Your task to perform on an android device: On the Omio app, search for the train from Amsterdam Centraal station to Rotterdam Centraal station.
Image 0: 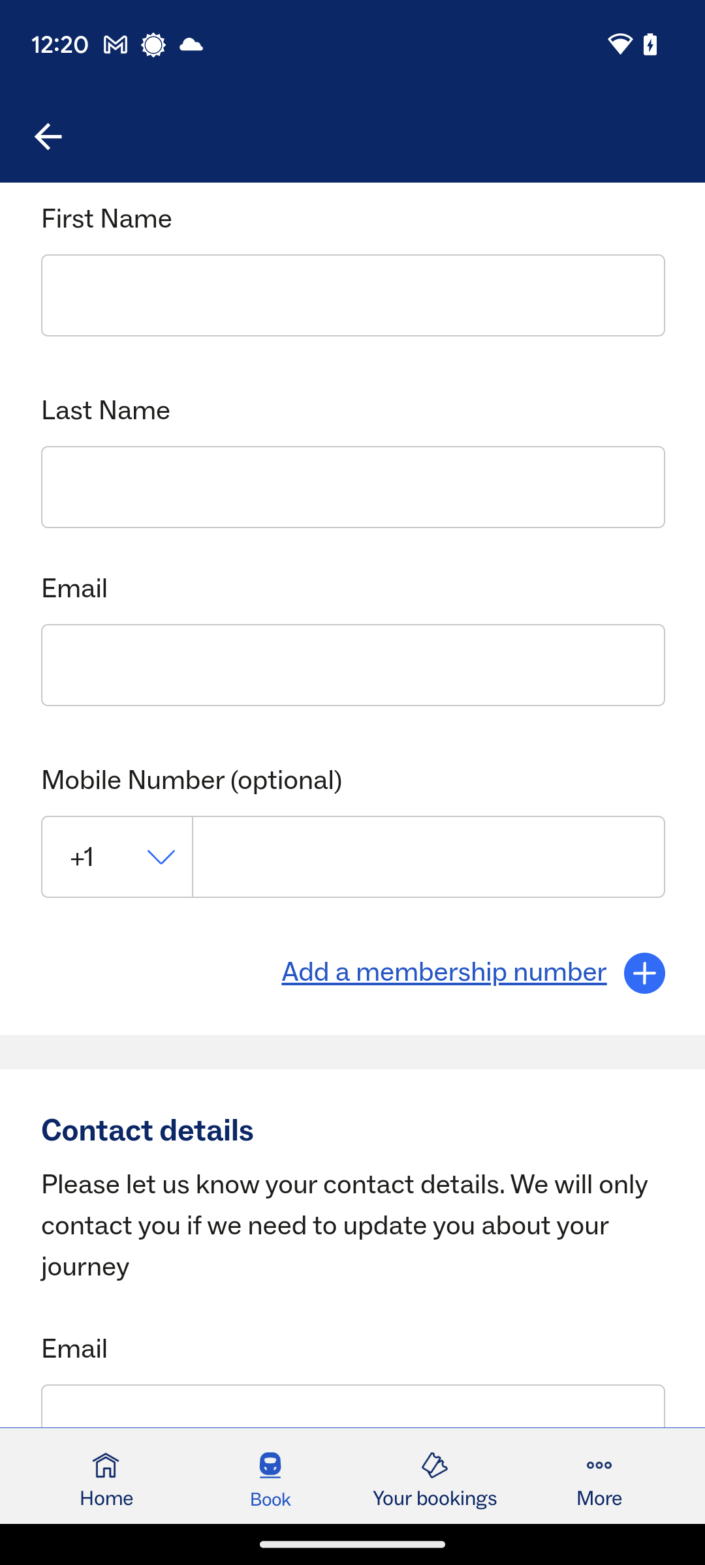
Open the Omio app.
Step 0: open app "Omio"
Image 1: 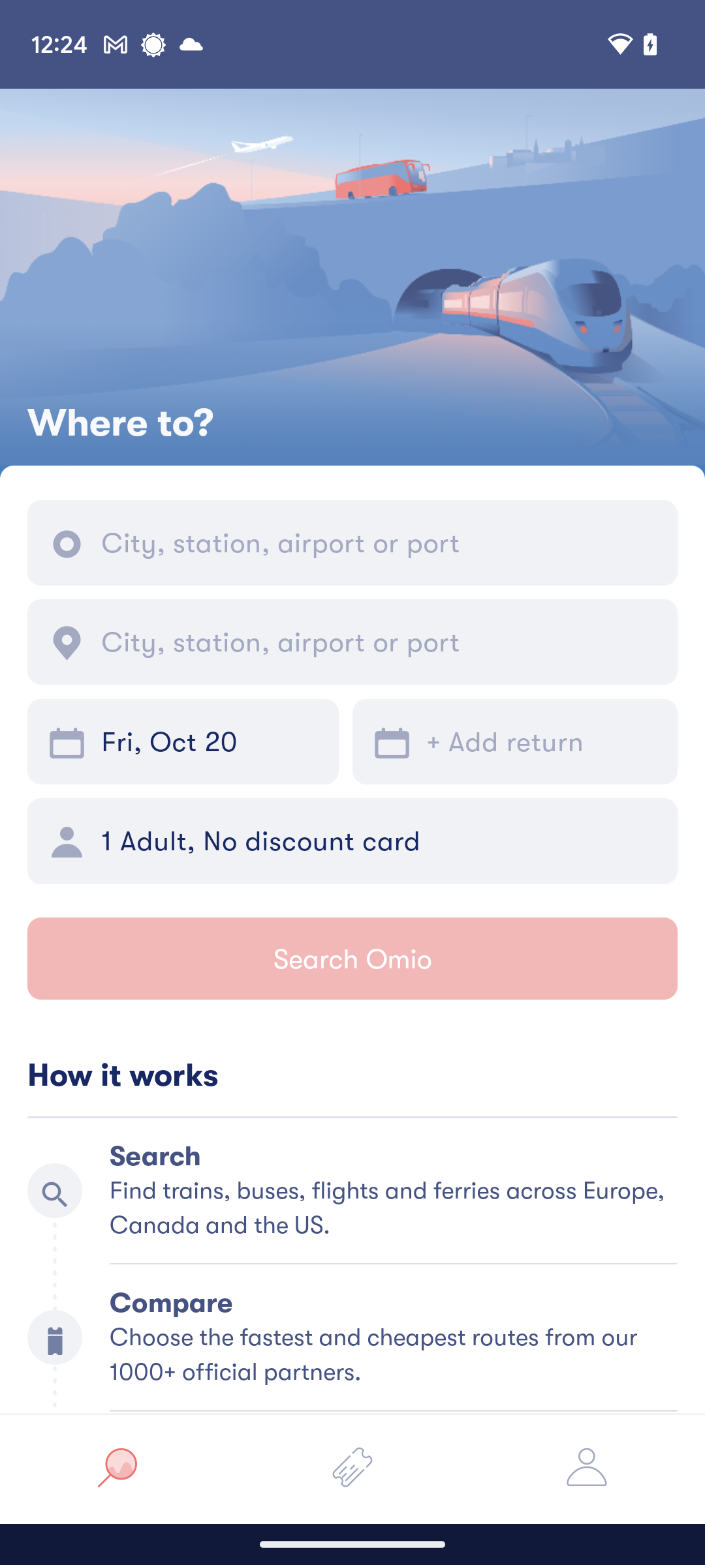
Click on the first city search bar.
Step 1: click (379, 543)
Image 2: 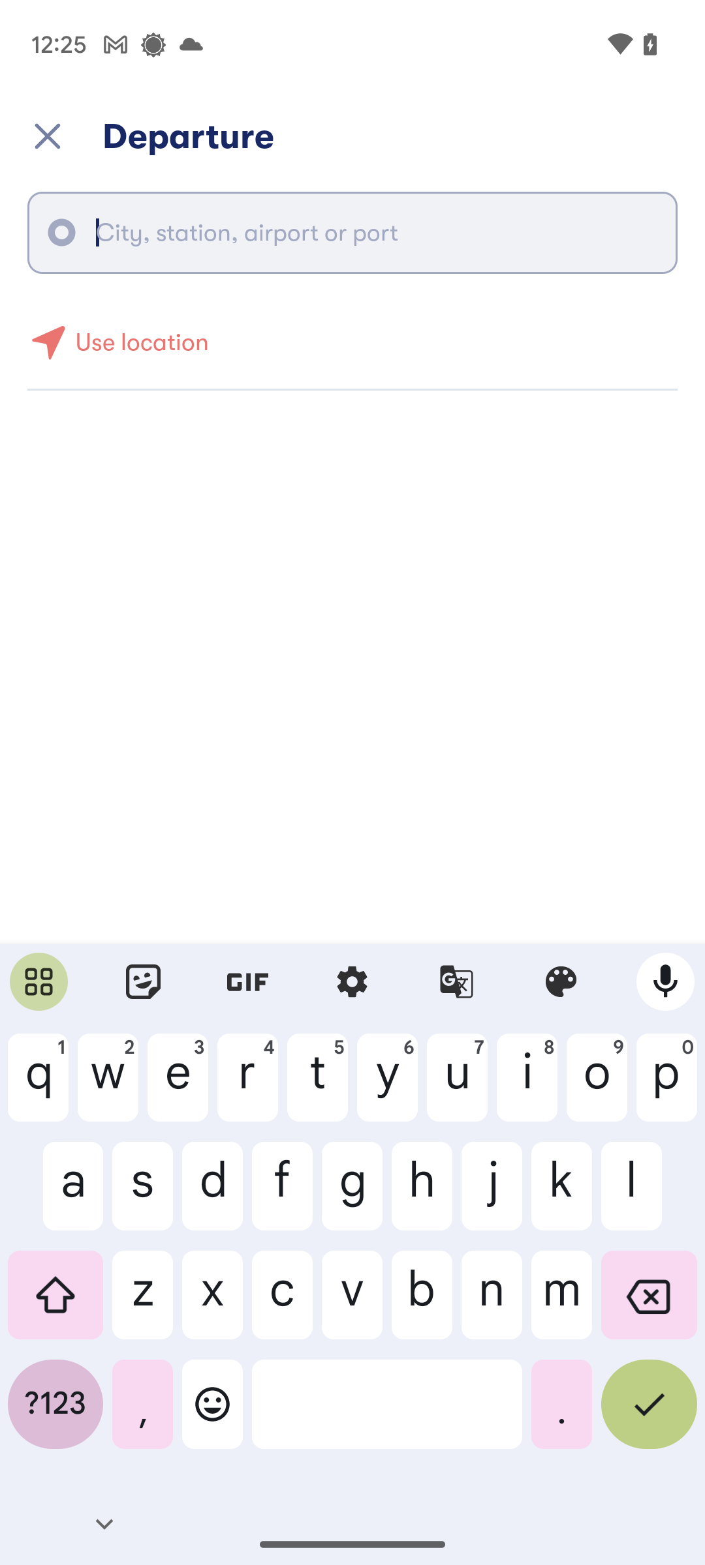
Type in Amsterdam Centraal.
Step 2: type "Amsterdam Centraal"
Image 3: 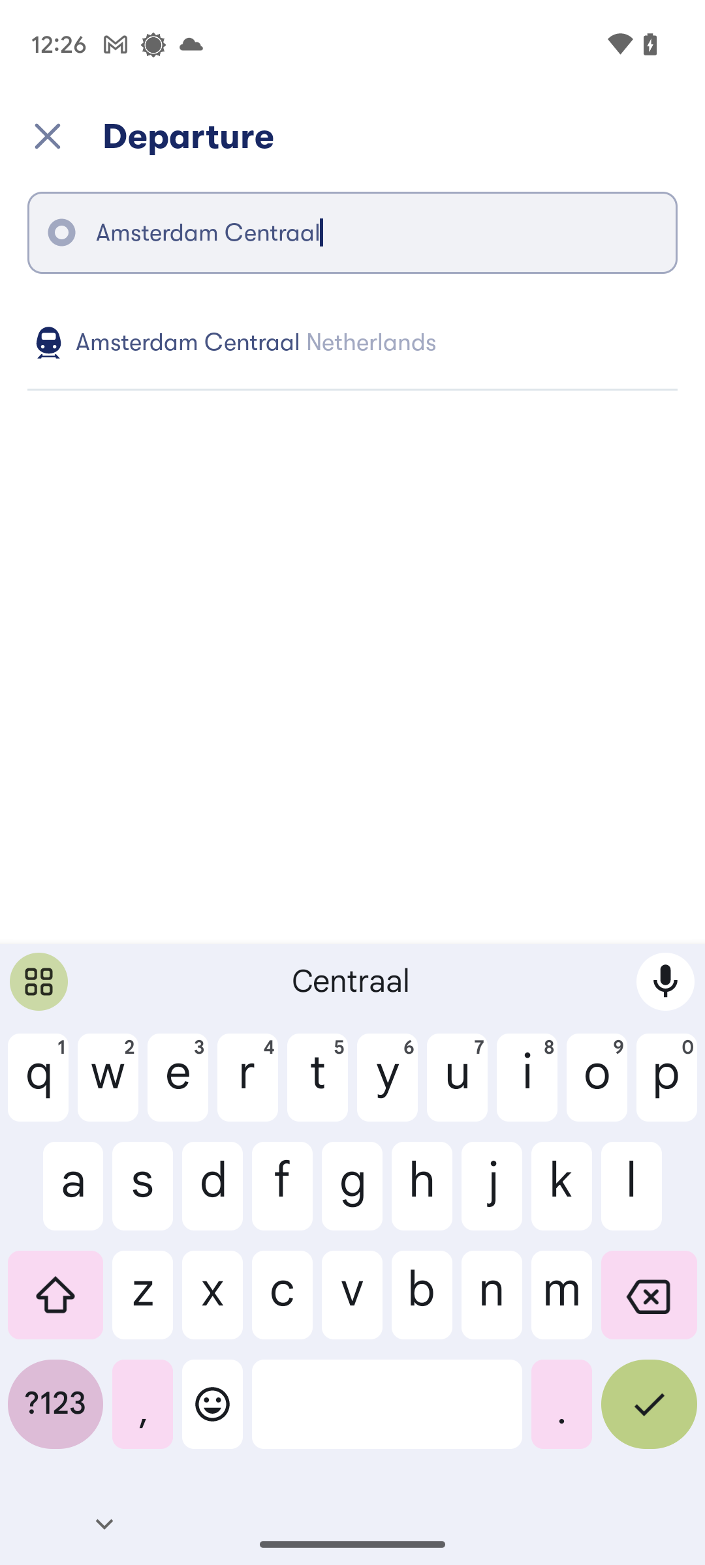
Click on first search result.
Step 3: click (373, 342)
Image 4: 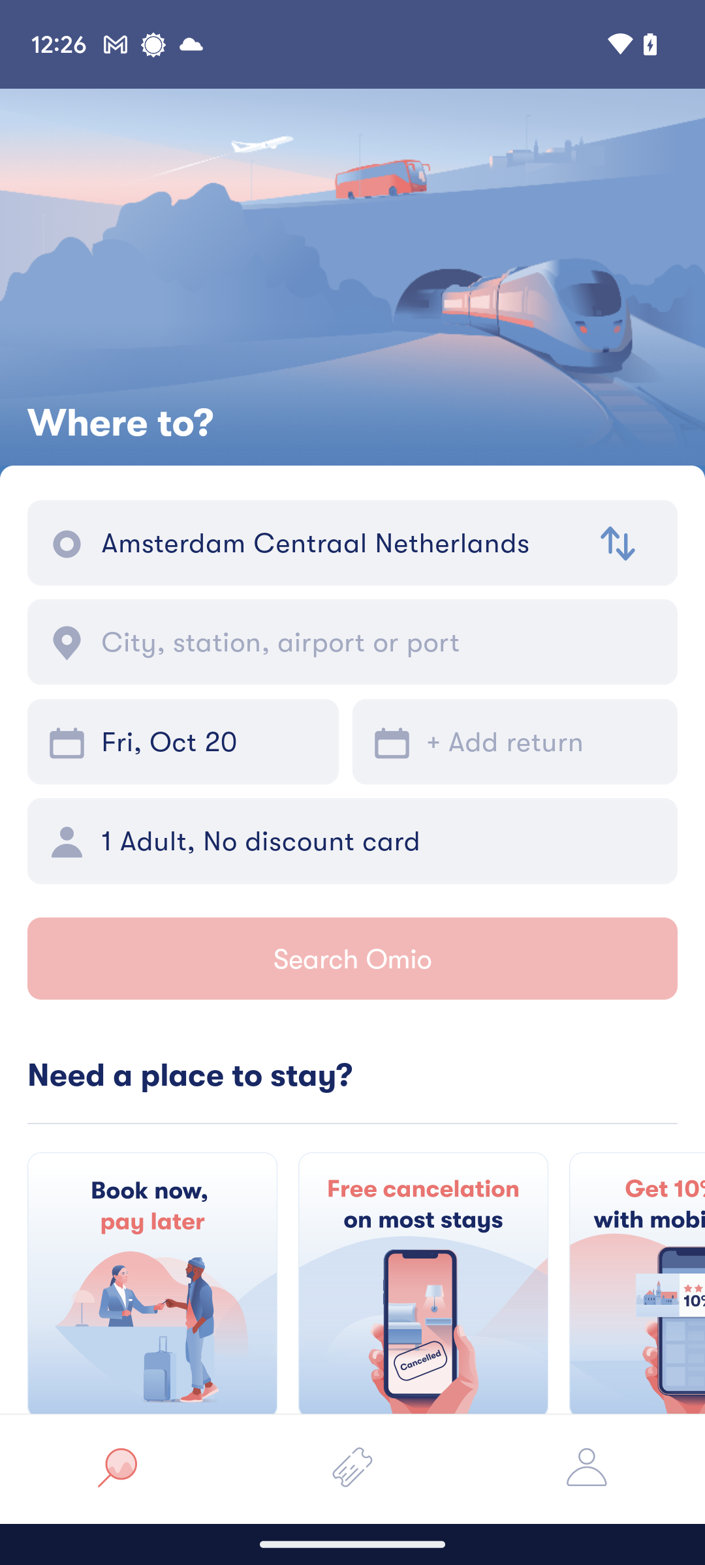
Click on the destination city search bar.
Step 4: click (379, 642)
Image 5: 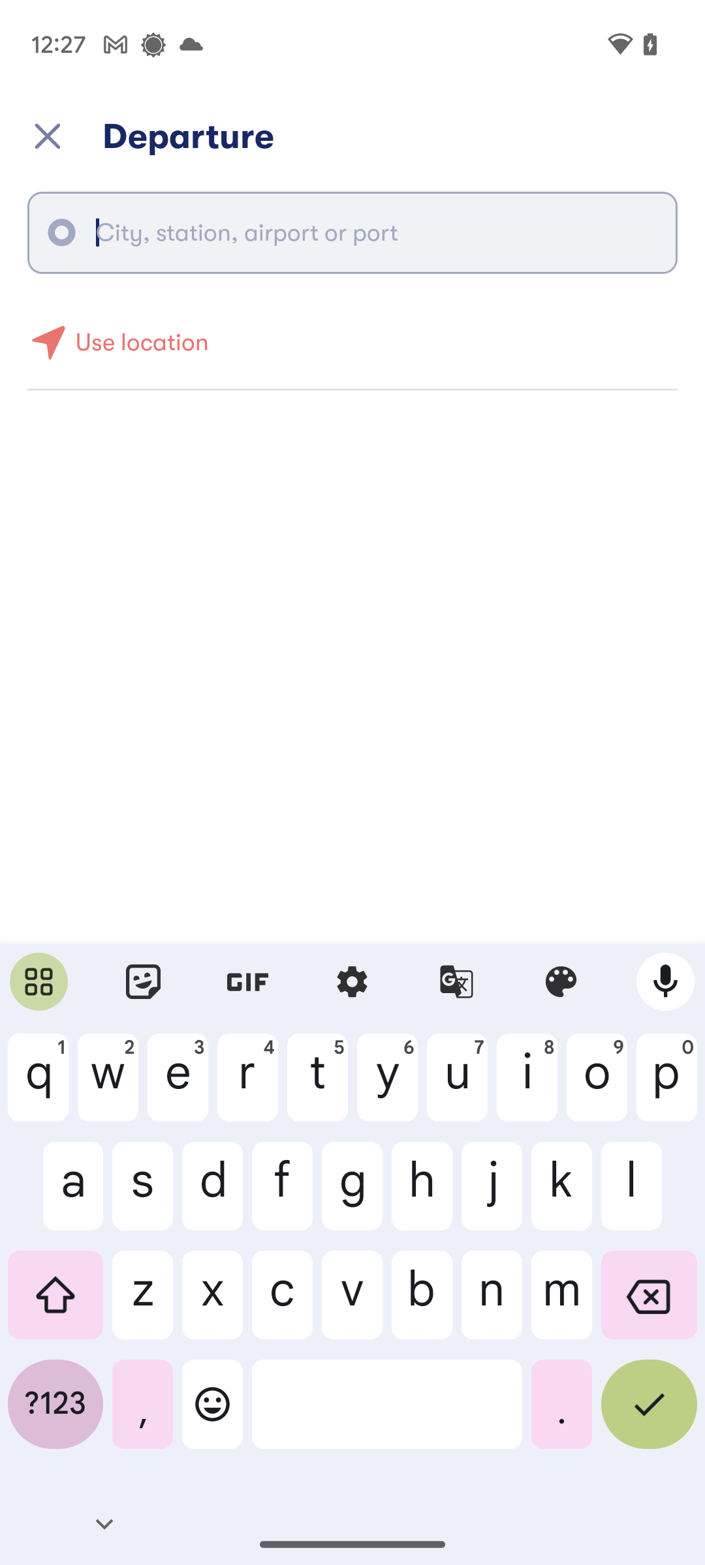
Type in Rotterdam Centraal.
Step 5: type "Rotterdam Centraal"
Image 6: 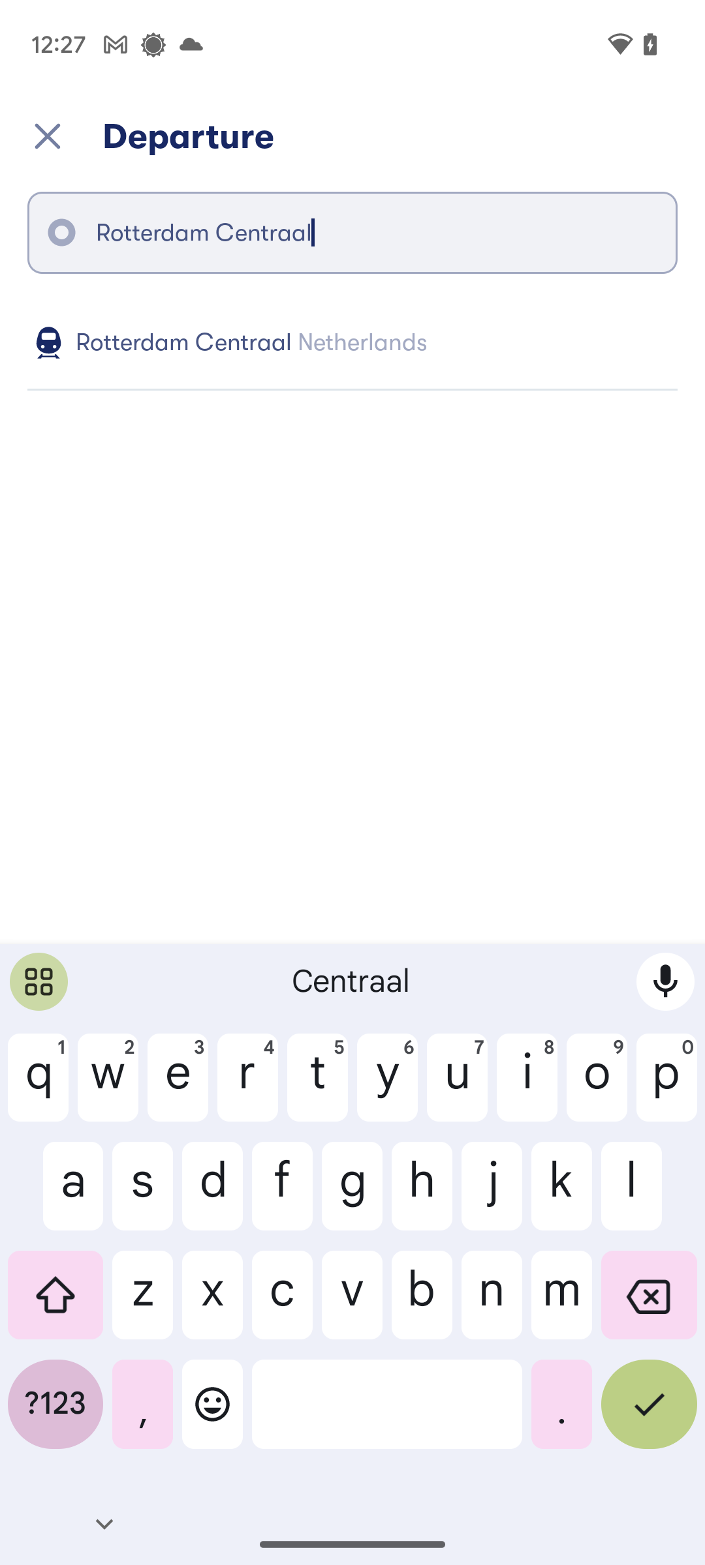
Click on the first search result.
Step 6: click (373, 342)
Image 7: 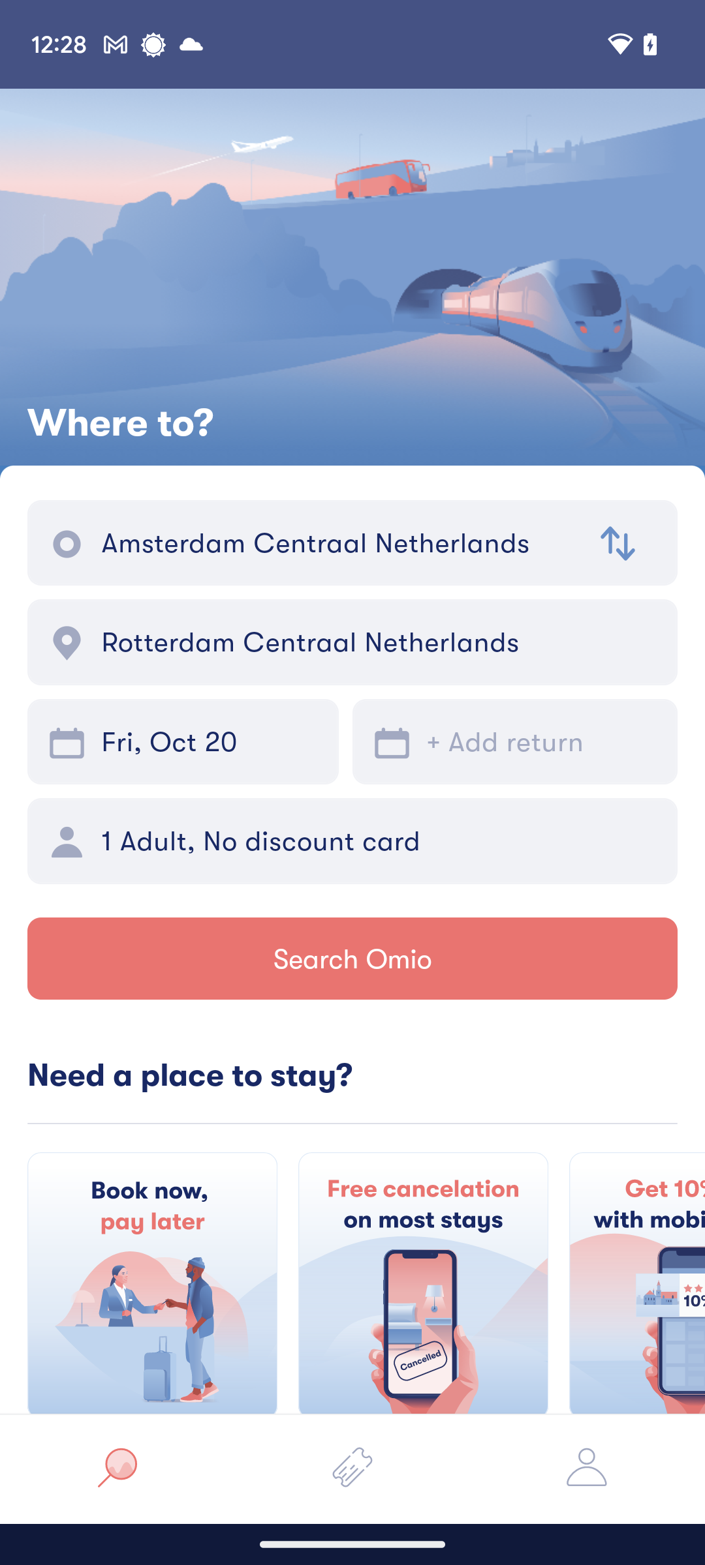
Click on the Search Omio tab.
Step 7: click (352, 959)
Image 8: 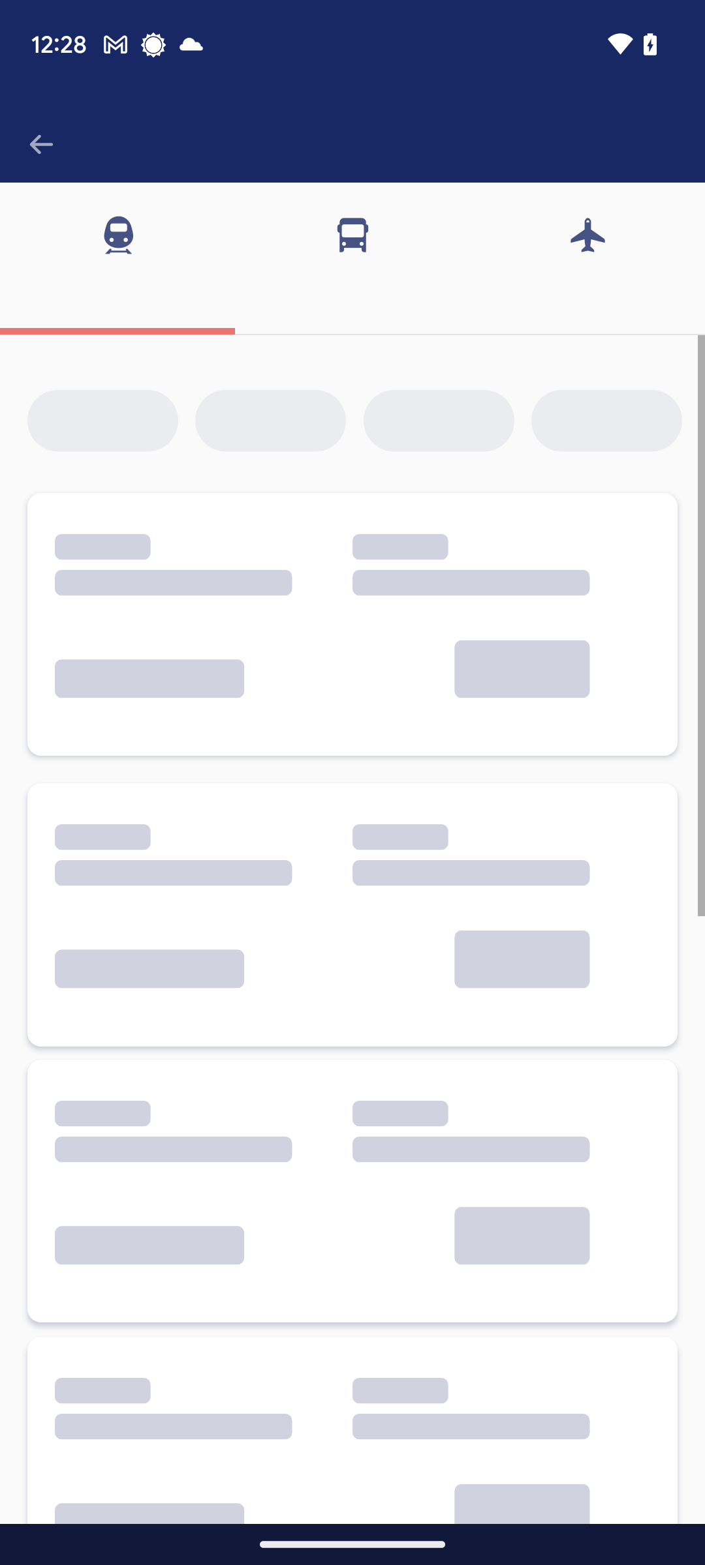
Click on the Search Omio tab.
Step 8: wait